Your task to perform on an android device: Change the screen timeout to 30 minutes in display settings
Image 0: 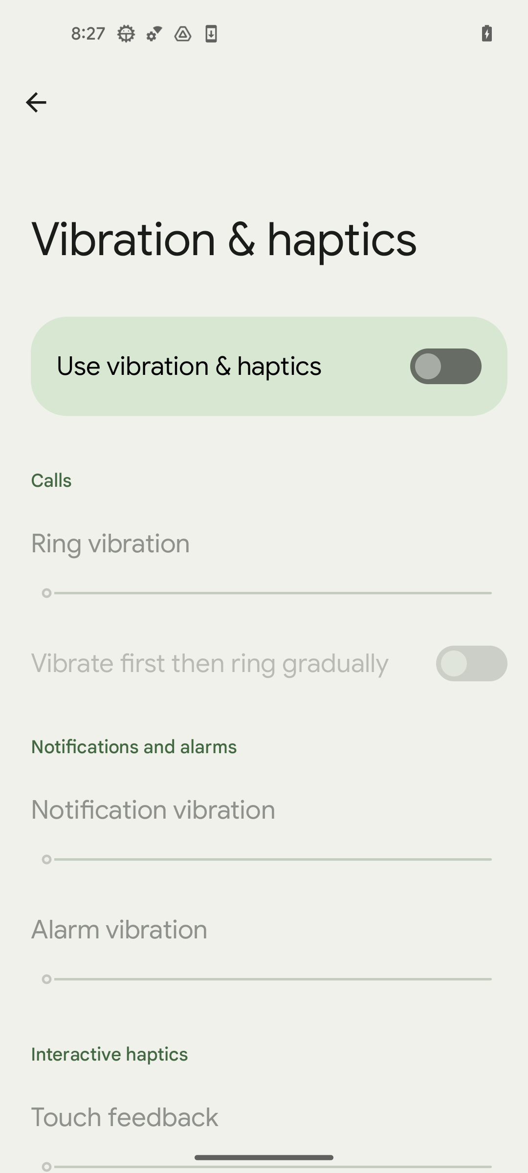
go back to settings home page
Step 0: press back button
Image 1: 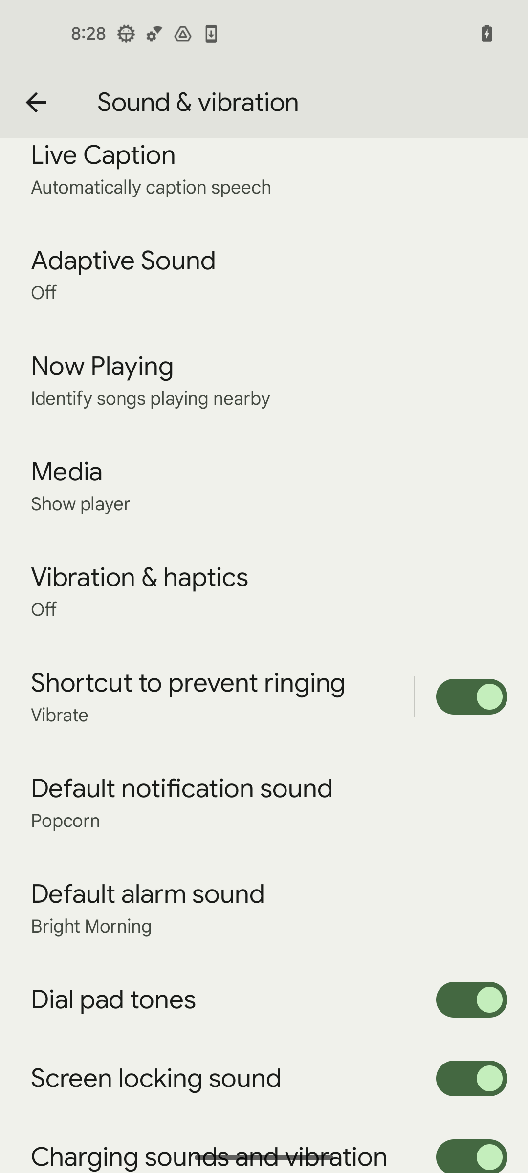
go back to settings home page
Step 1: press back button
Image 2: 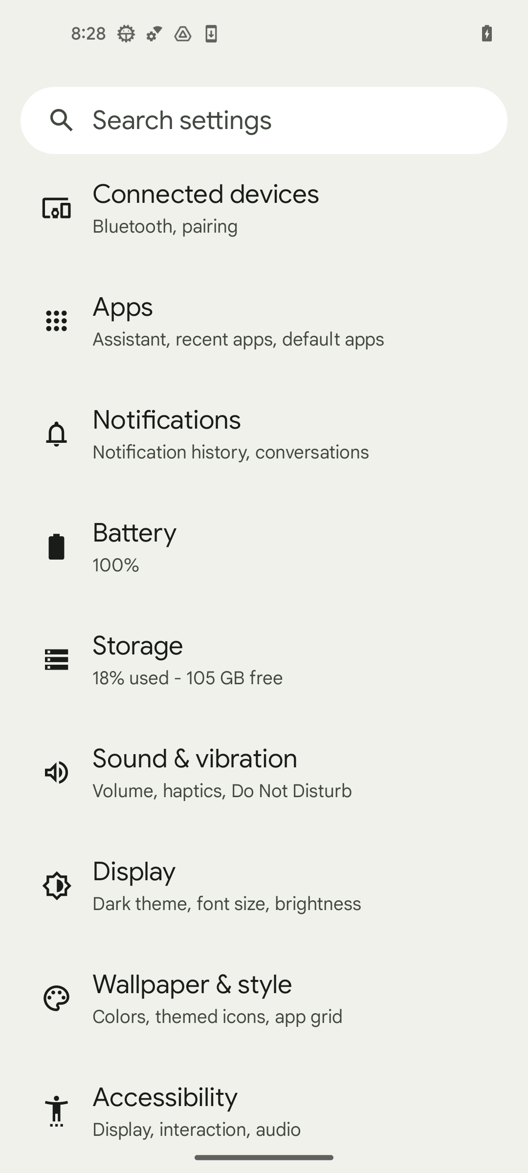
click on Display settings
Step 2: click (300, 885)
Image 3: 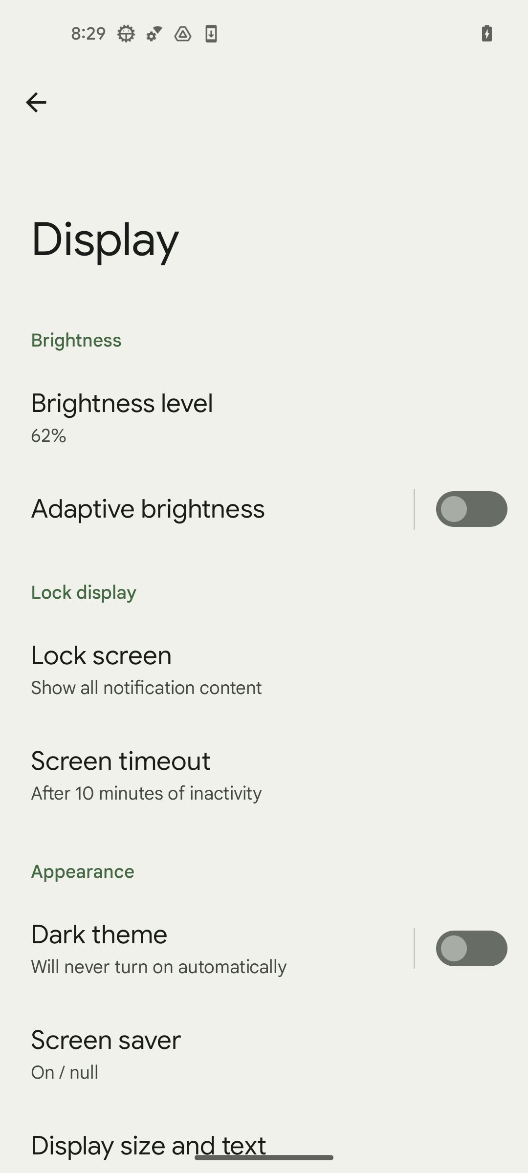
click on screen timeout
Step 3: click (269, 774)